Your task to perform on an android device: Before choosing the best drill machine from the Shopclues app, compare the costs of the top-selling drill machine goods.
Image 0: 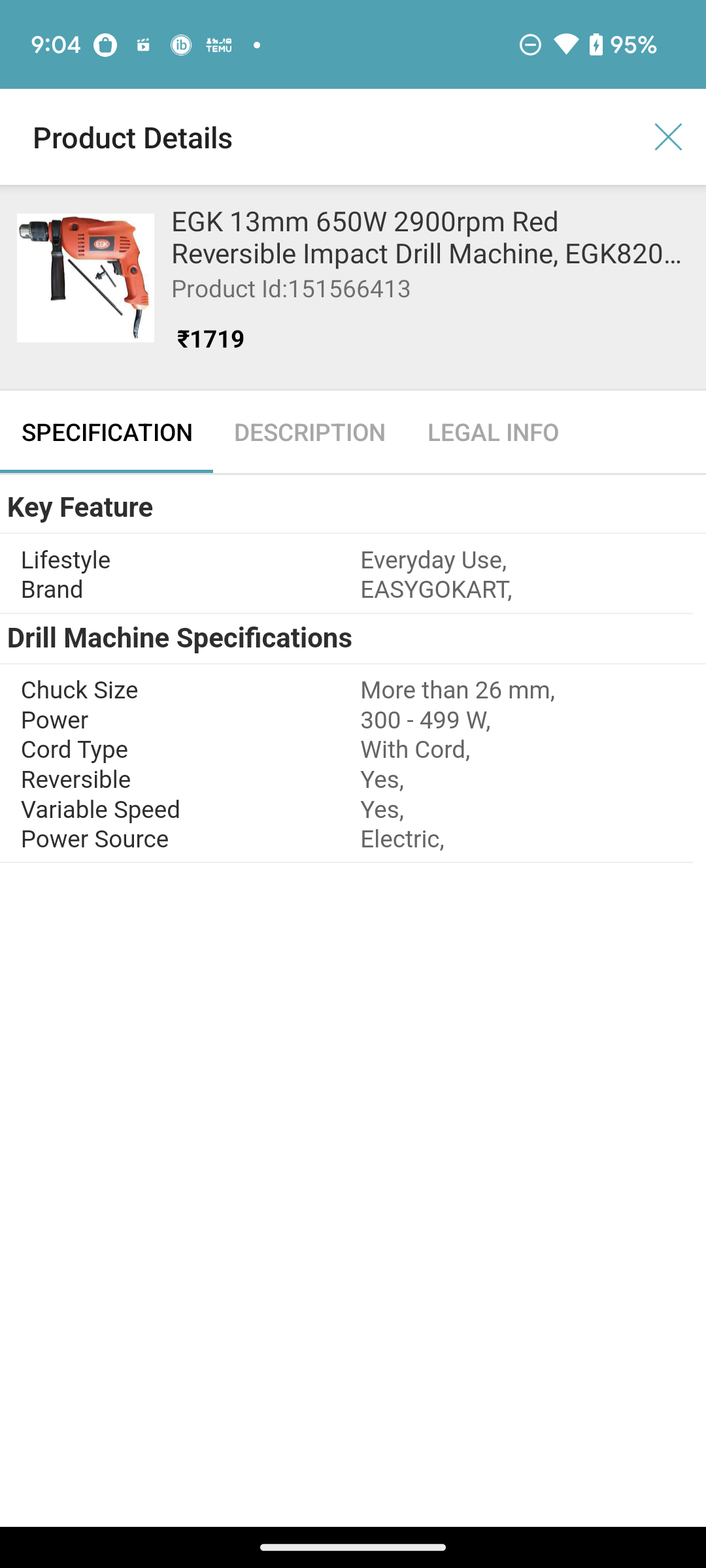
go back to the previous page
Step 0: press back button
Image 1: 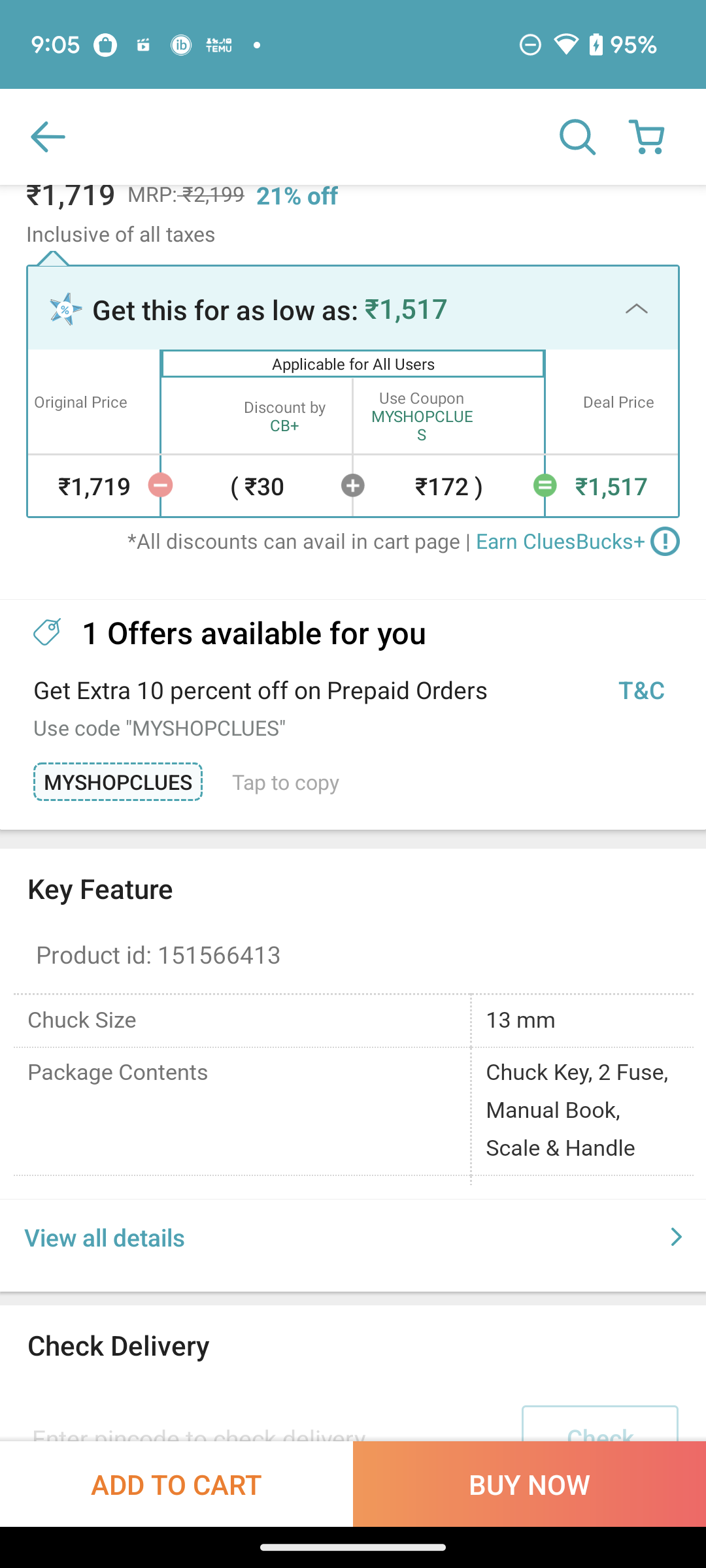
swipe up for selling products
Step 1: scroll down
Image 2: 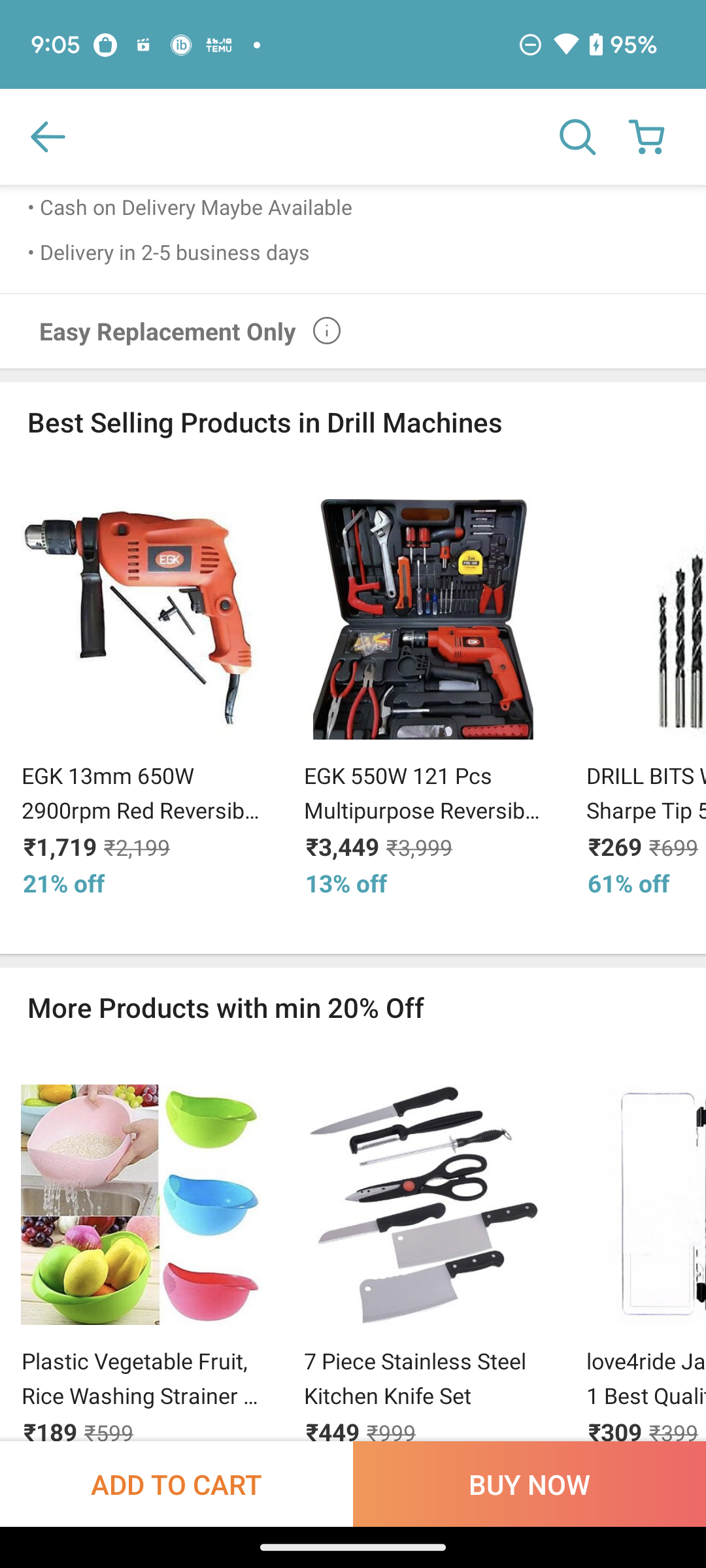
swipe left the best selling products to compare costs
Step 2: scroll right
Image 3: 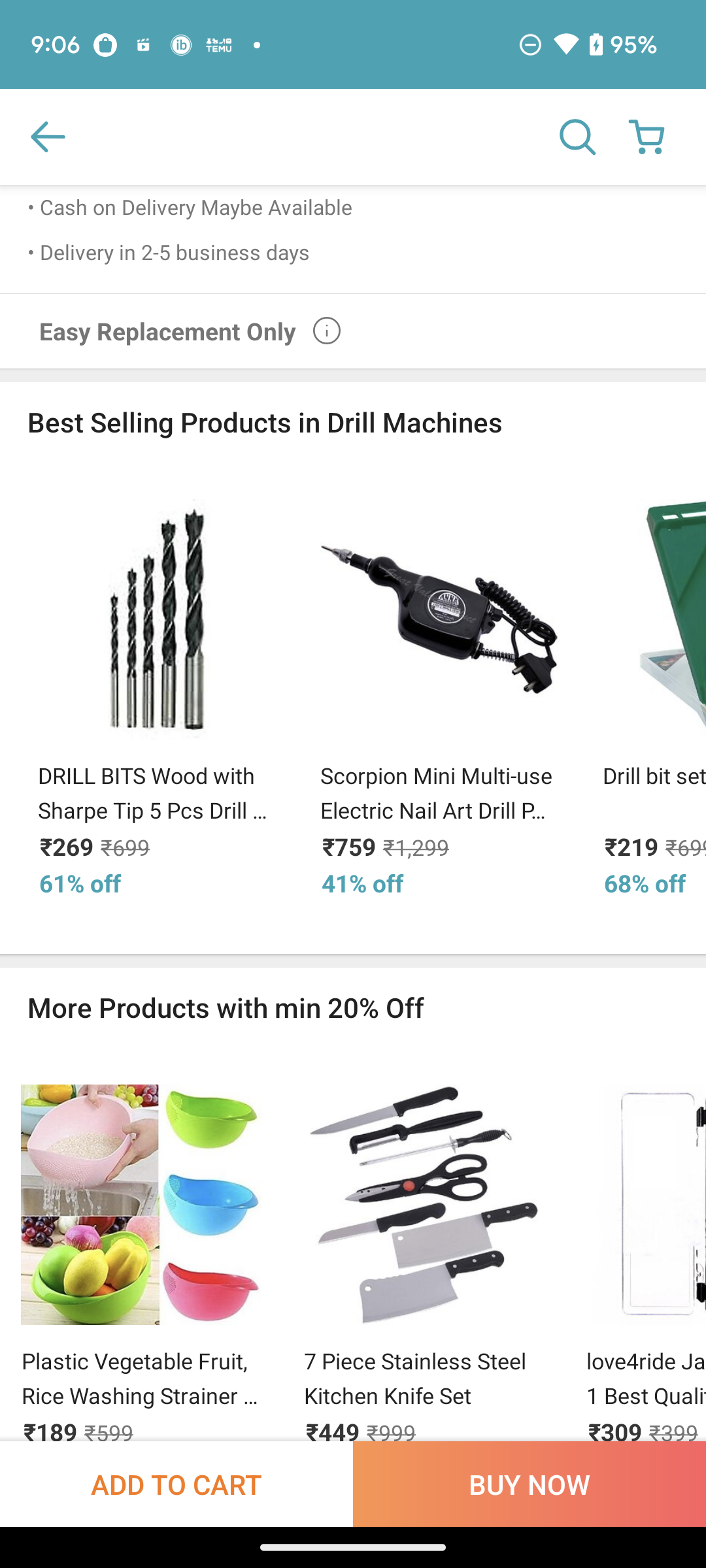
swipe left the best selling products to compare costs
Step 3: scroll right